Your task to perform on an android device: In the Merriam-webster dictionary app , save the word disaster to favourites . 
Image 0: 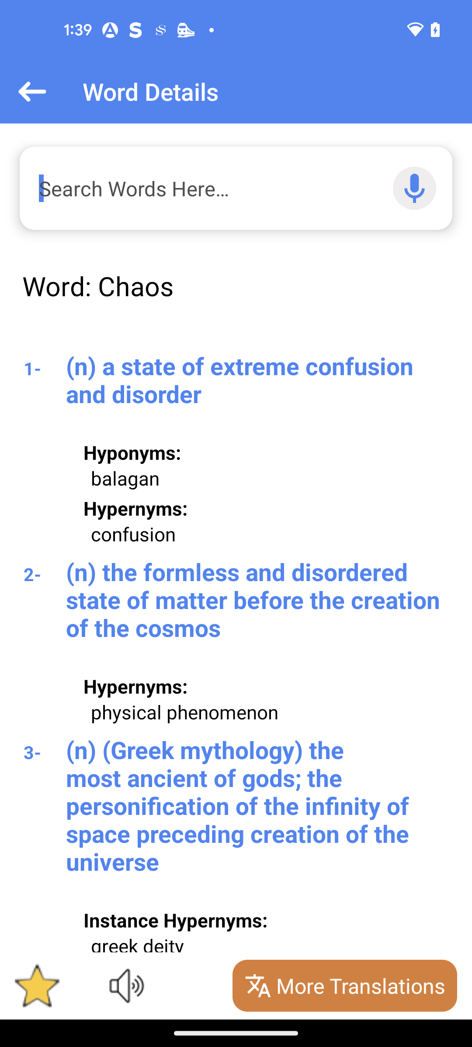
open the Merriam-webster app
Step 0: open app "Merriam-Webster Dictionary"
Image 1: 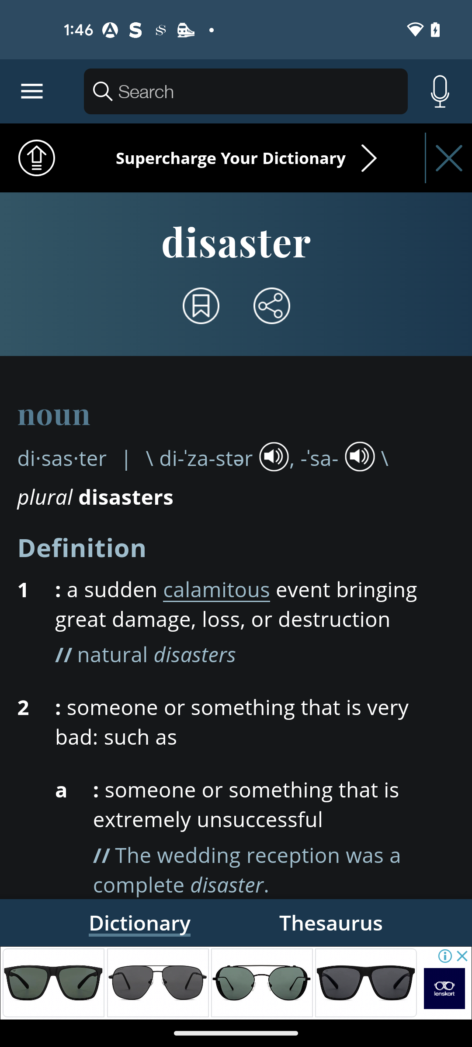
Click on the save button below the headline disaster
Step 1: click (237, 570)